Your task to perform on an android device: Add Westfalia Avocado to my cart in the Zepto app.
Image 0: 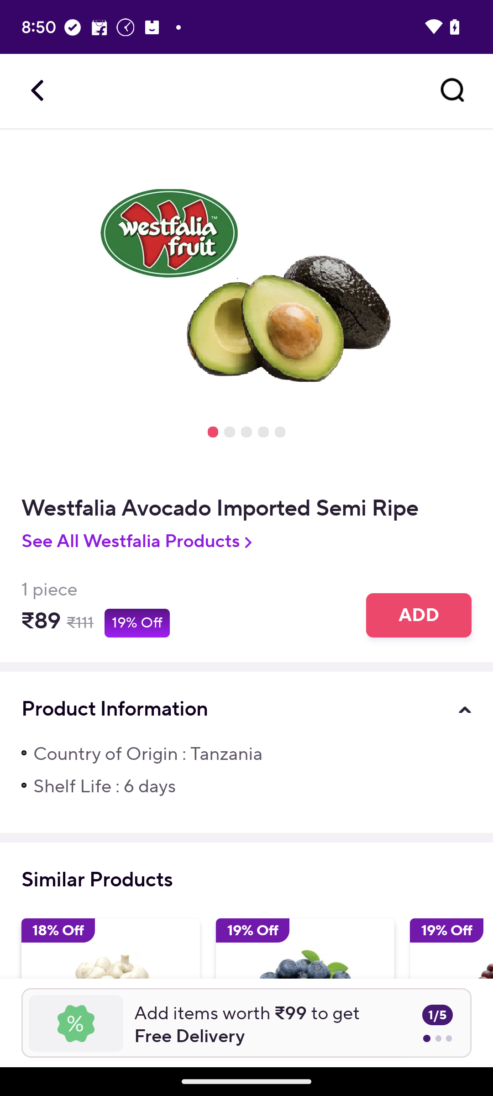
Click on the ADD button.
Step 0: click (419, 616)